Your task to perform on an android device: Open the JioMart app and view all the products added to your cart then view the total price.
Image 0: 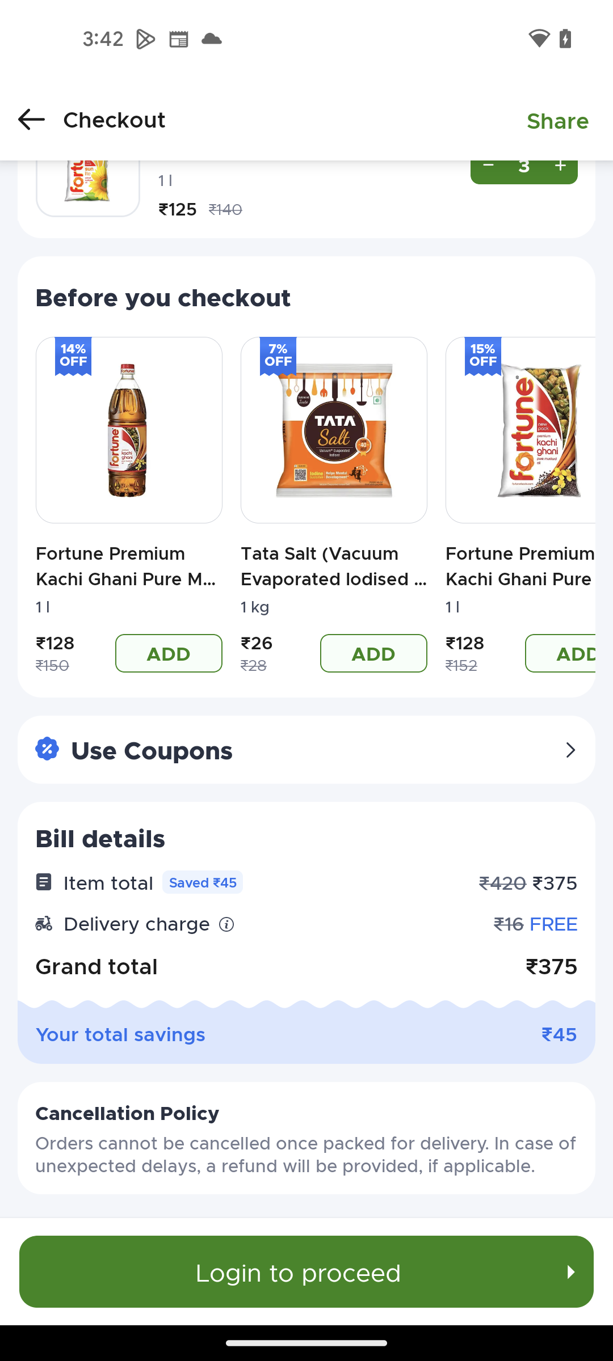
Open JioMart app
Step 0: open app "JioMart"
Image 1: 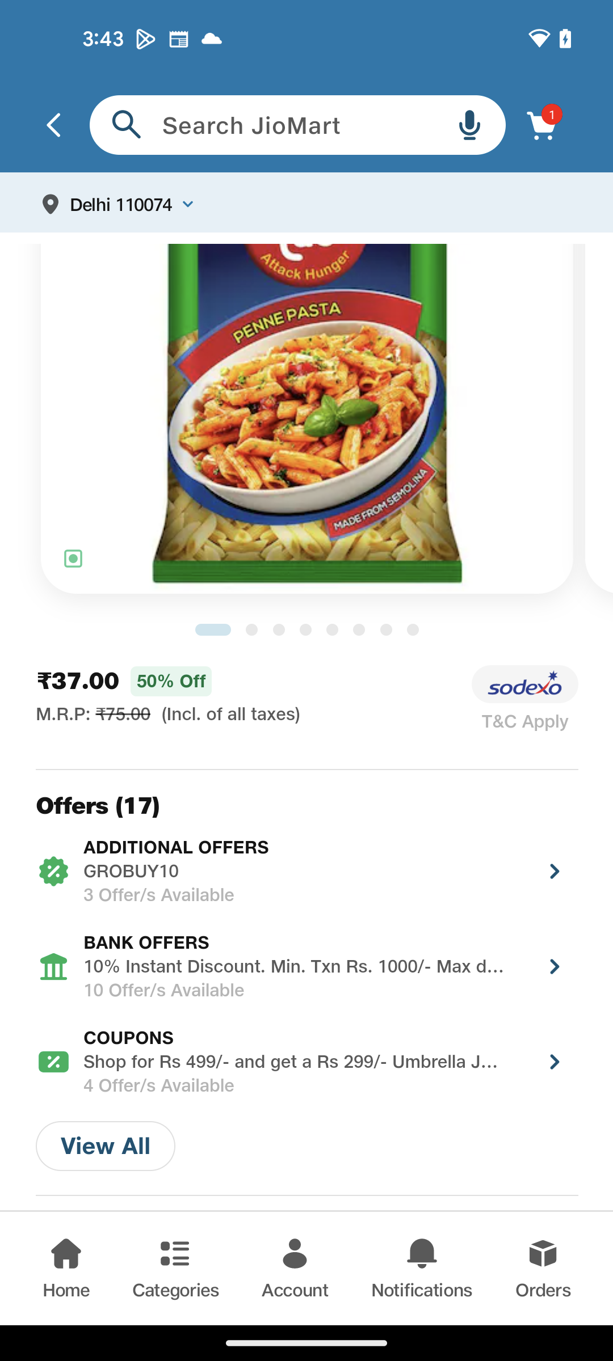
Click on the cart icon at the right top corner of the screen
Step 1: click (541, 125)
Image 2: 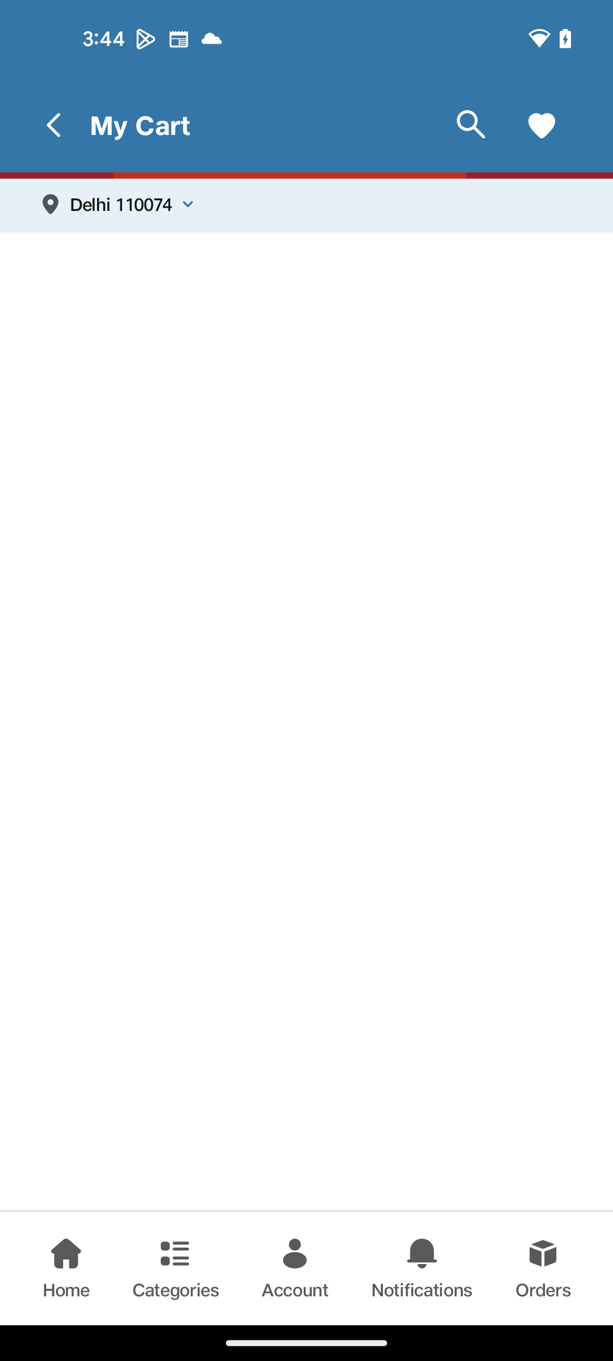
Click on the cart icon at the right top corner of the screen
Step 2: wait
Image 3: 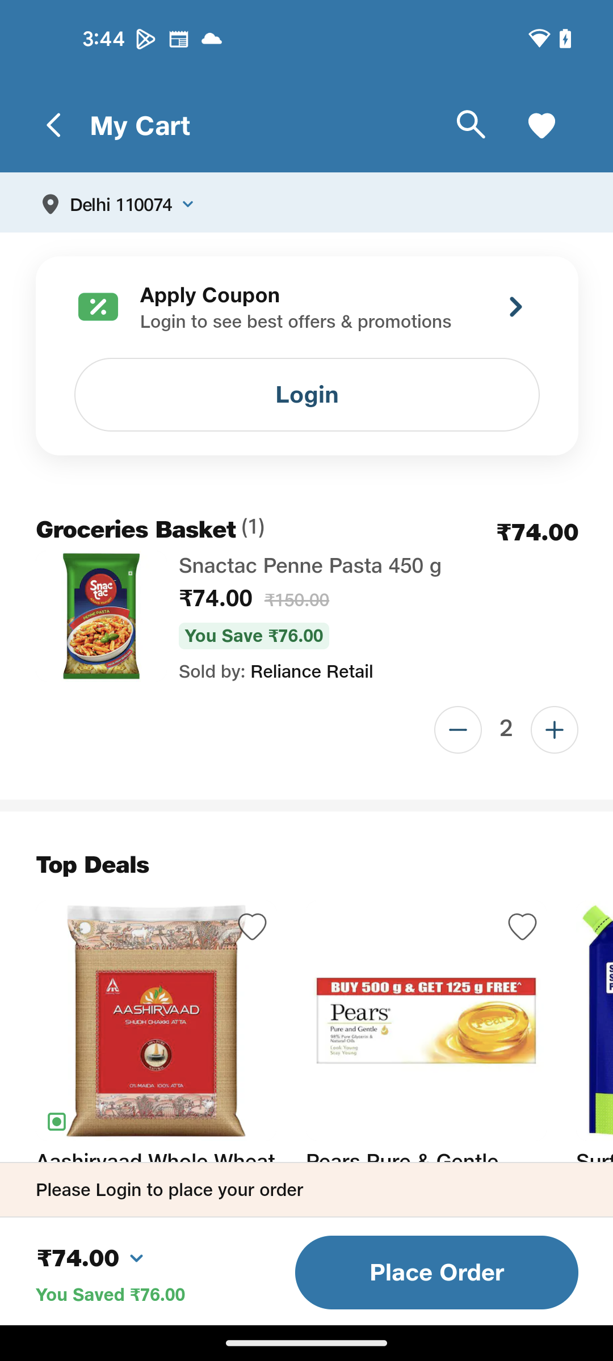
Swipe up to view the total price
Step 3: scroll down